Your task to perform on an android device: Add a due date of November 15 on the Todoist app so that I can complete grocery shopping by this date.
Image 0: 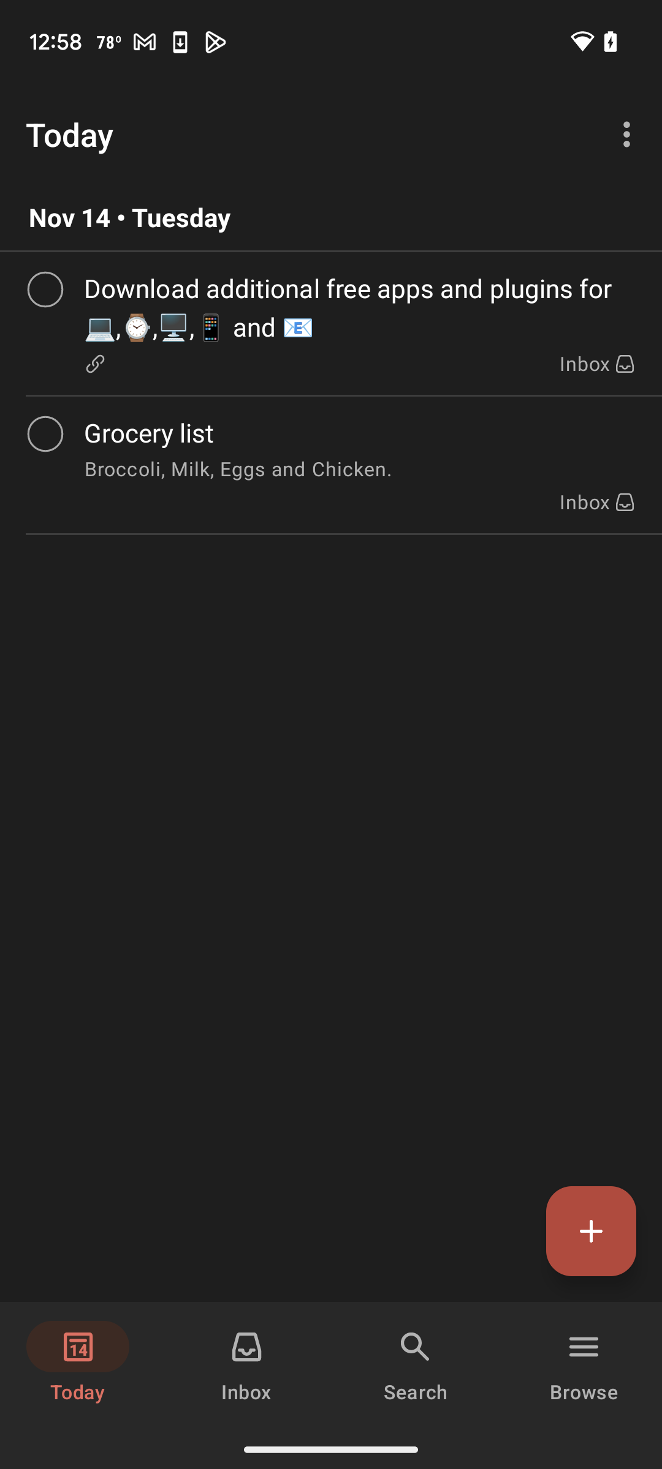
Click on the Grocery list
Step 0: click (360, 433)
Image 1: 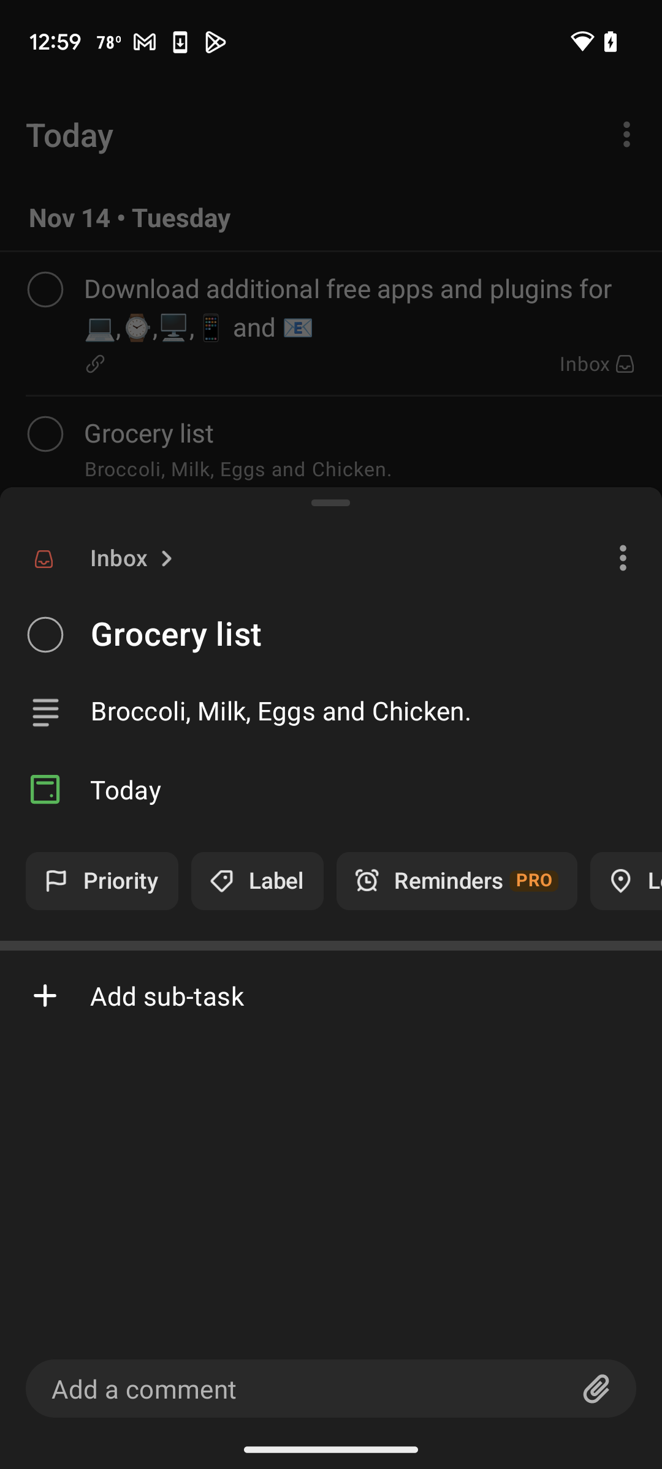
Click on Today
Step 1: click (126, 789)
Image 2: 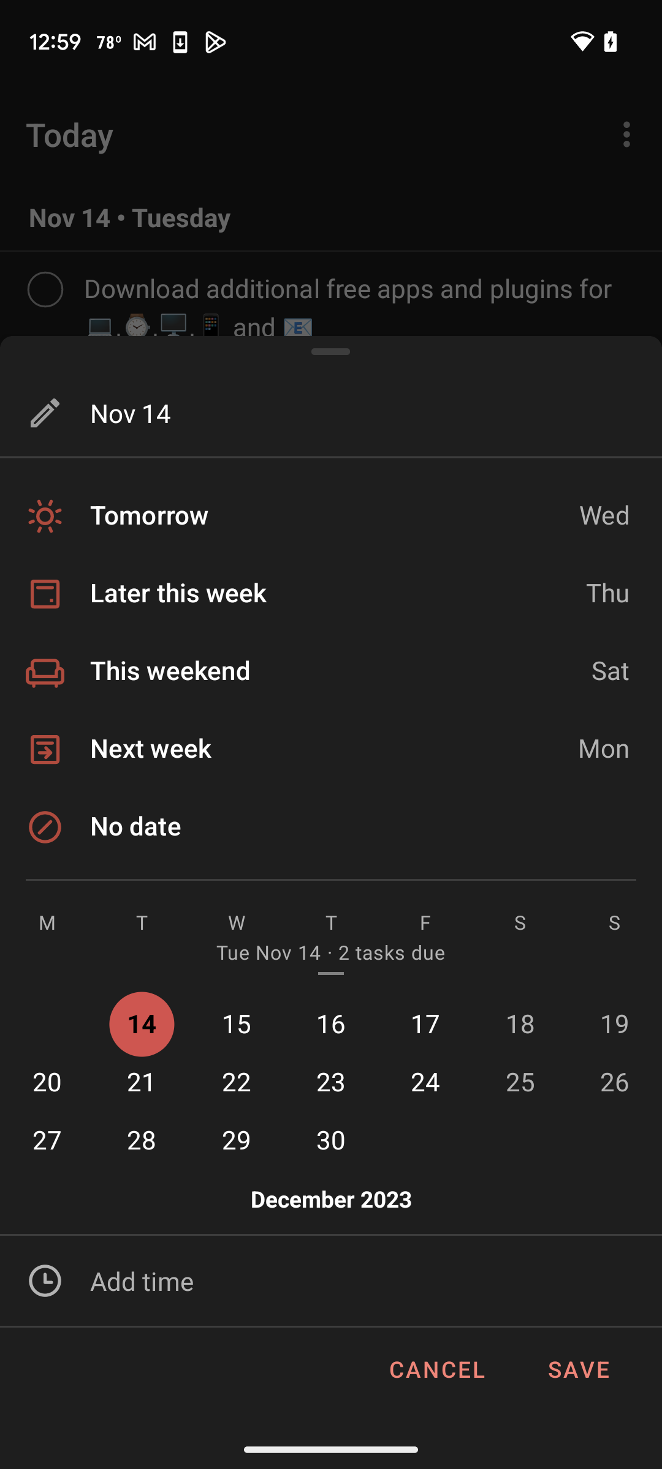
Select November 15
Step 2: click (235, 1033)
Image 3: 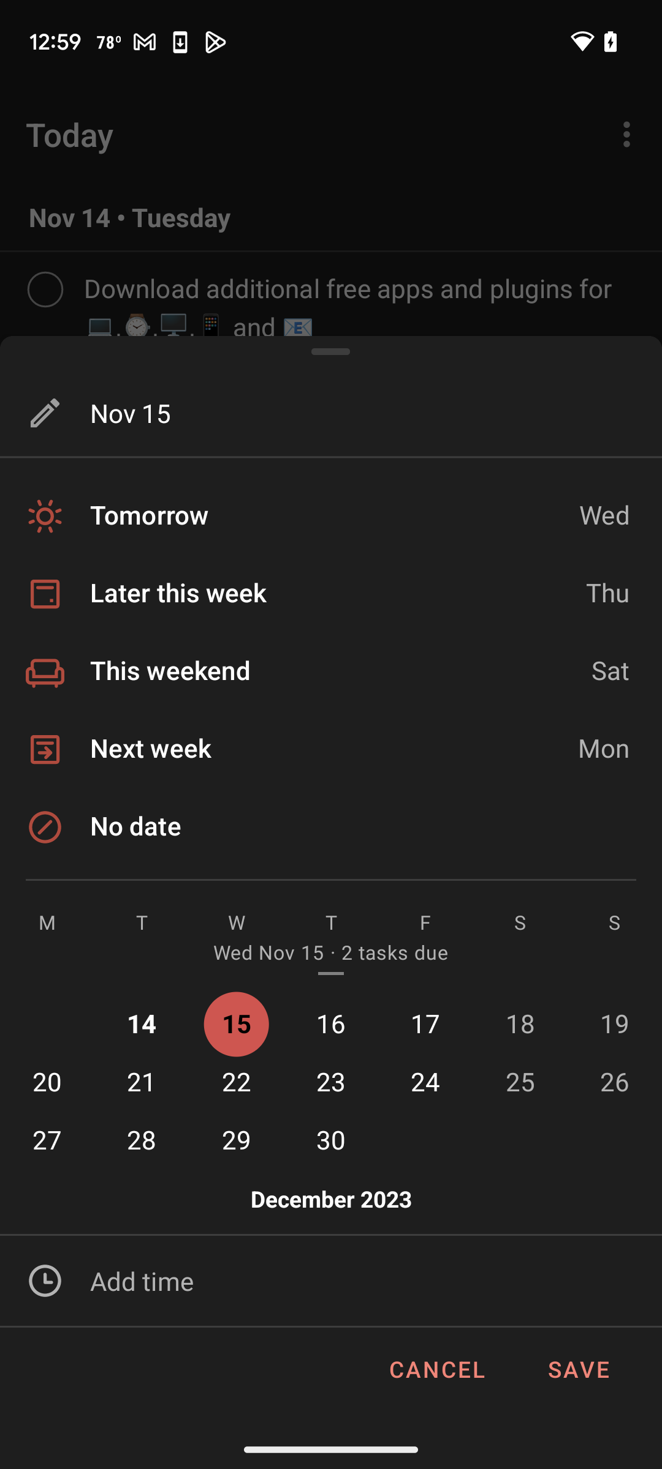
Click on save
Step 3: click (613, 1381)